Your task to perform on an android device: In the Medito app, I want to track my progress.
Image 0: 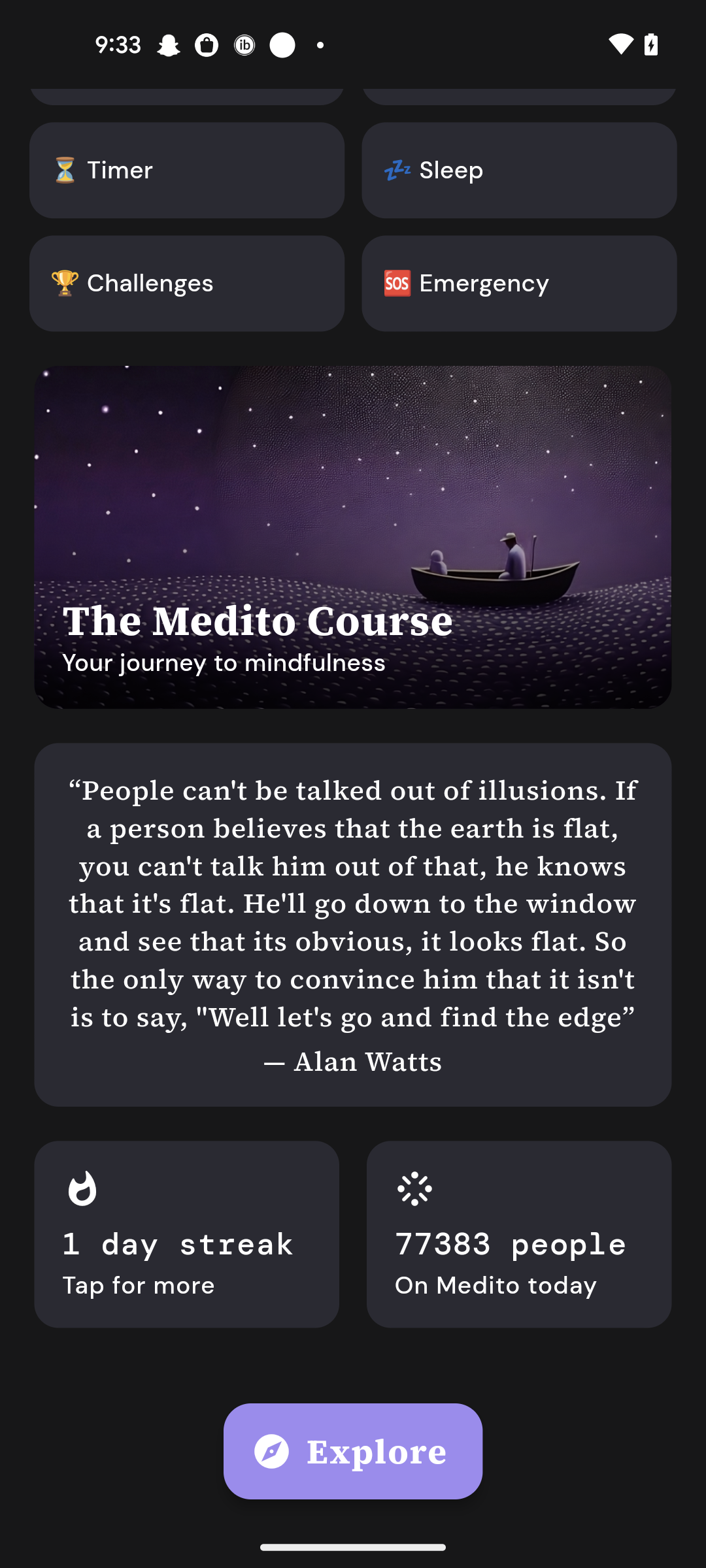
Click on the 1 day streak tab
Step 0: click (187, 1234)